Your task to perform on an android device: In the Temu app, look for a Door lock in the Safety & Security
Image 0: 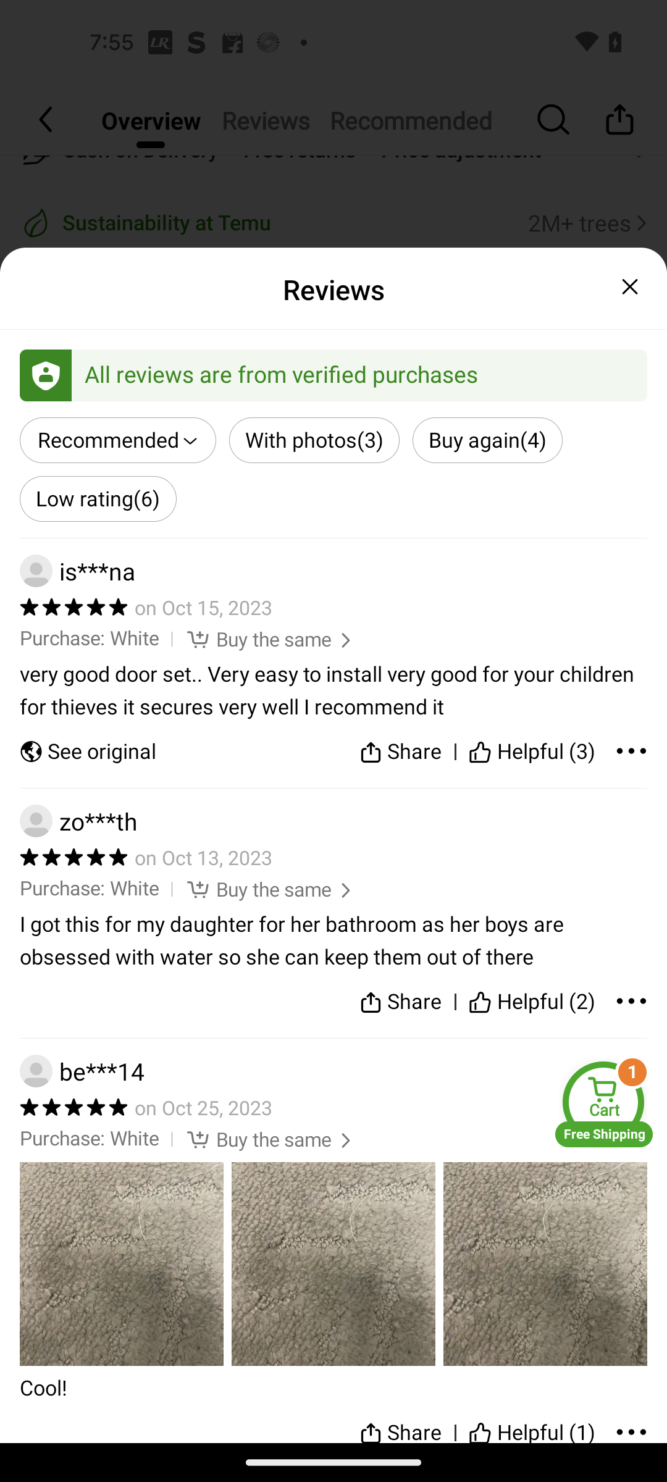
Go back to the previous screen
Step 0: press back button
Image 1: 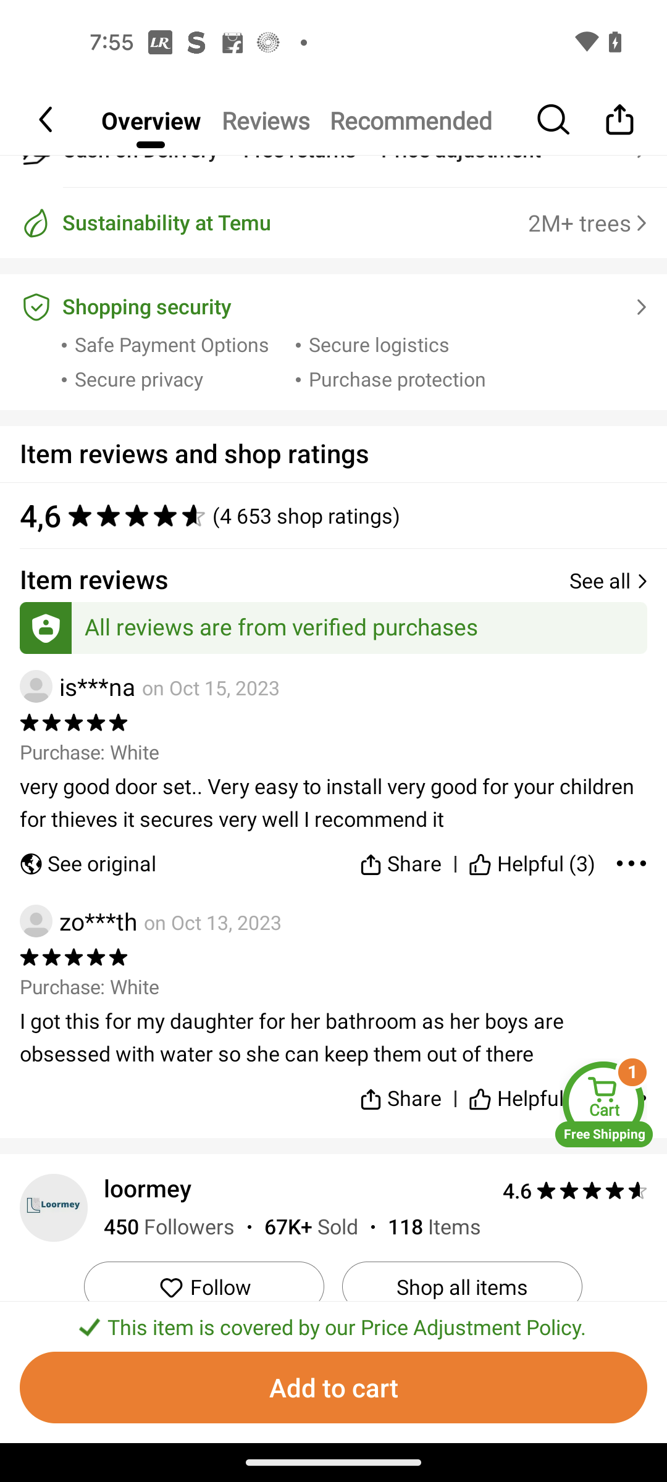
Go back to the previous screen
Step 1: press back button
Image 2: 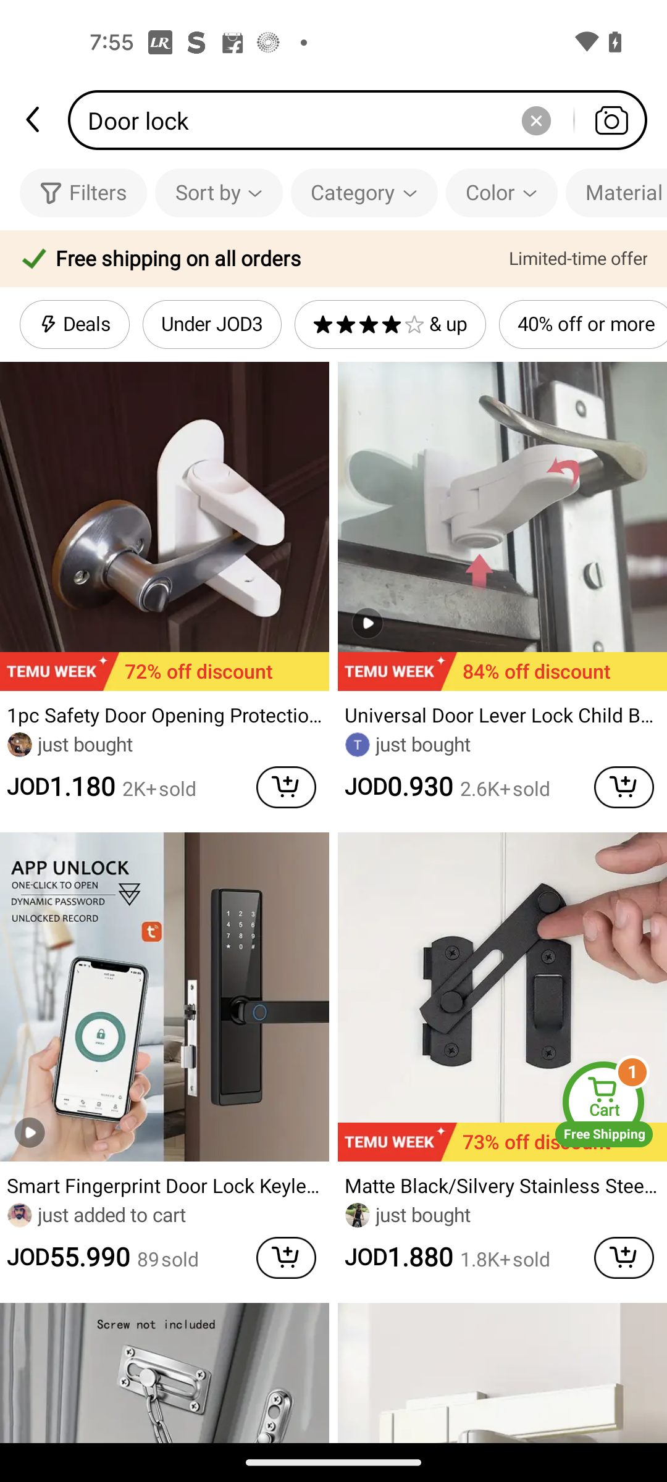
Go to the Filters below the search bar
Step 2: click (98, 193)
Image 3: 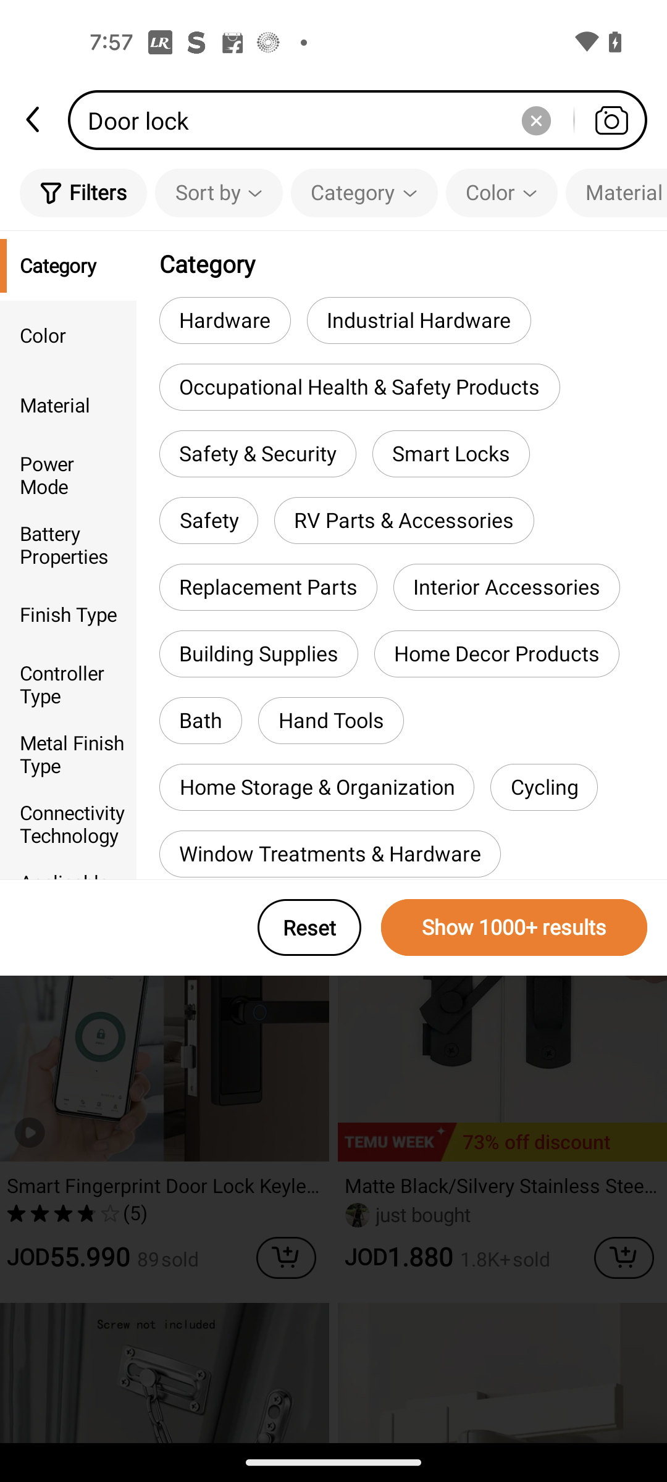
Select Safety & Security Category
Step 3: click (258, 453)
Image 4: 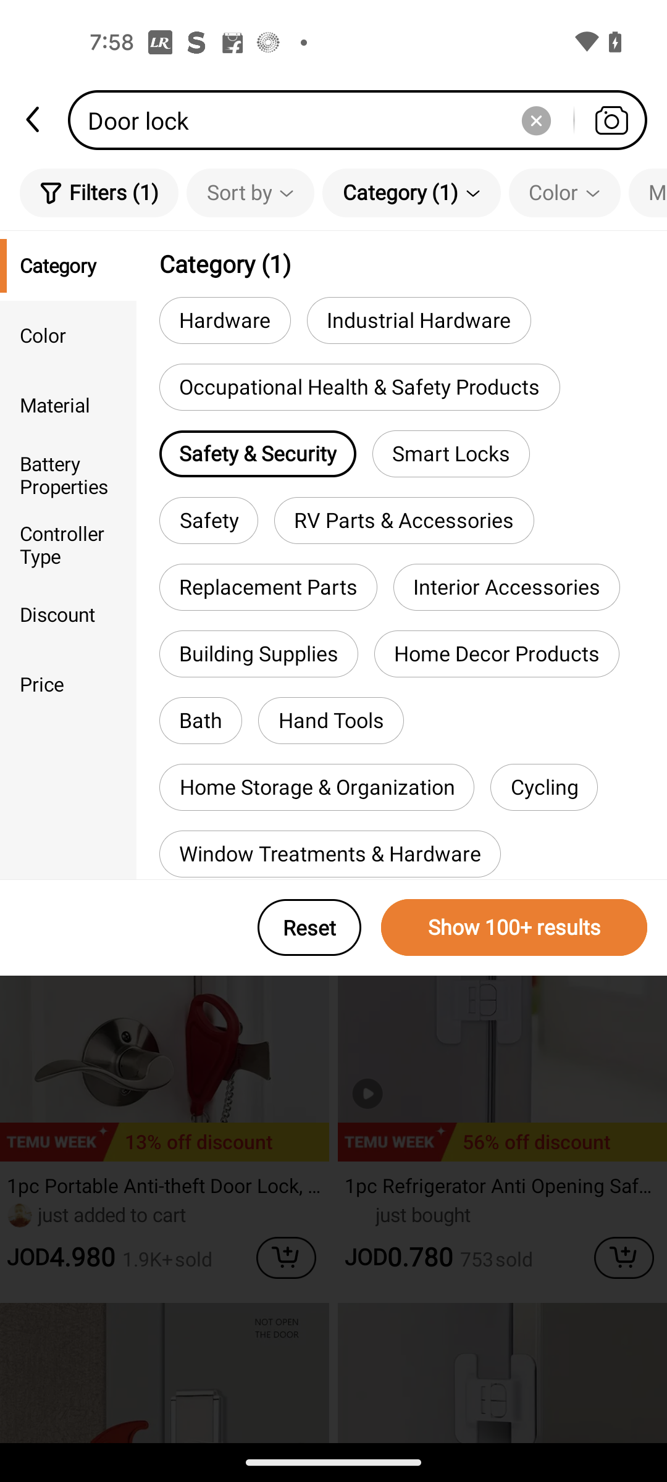
Click on the Show 100+ results button
Step 4: click (514, 927)